Your task to perform on an android device: I want to capture my voice in an audio clip for my cycle session in the smart voice recorder app 
Image 0: 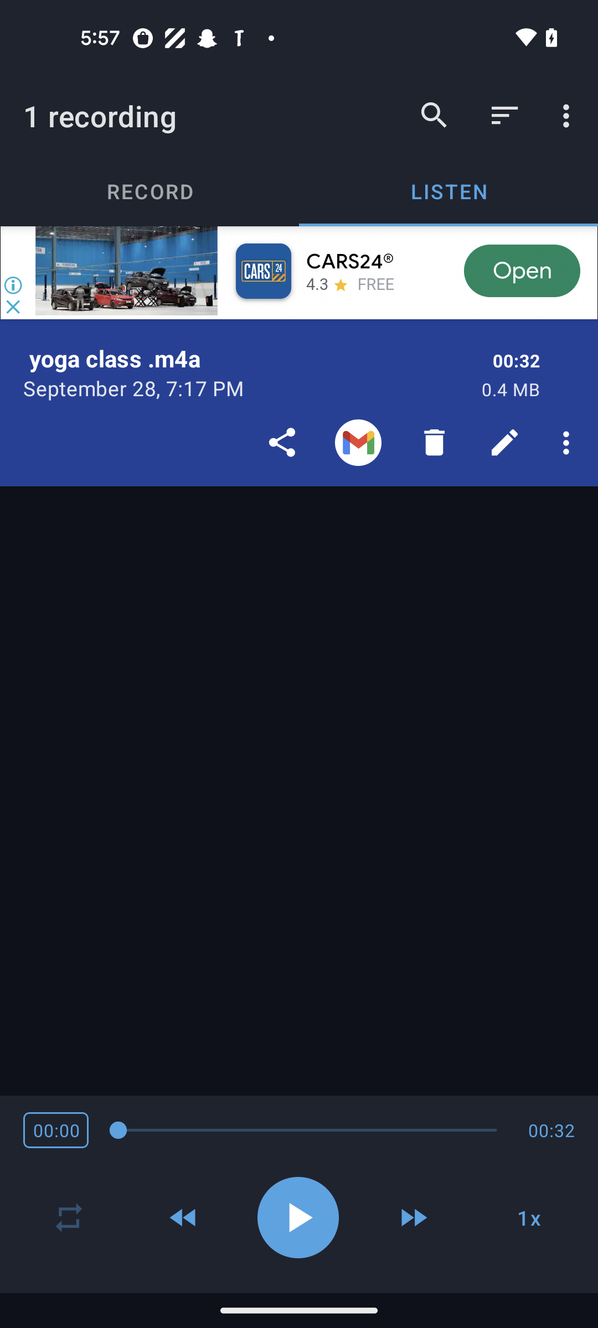
open the Smart voice recorder app
Step 0: open app "Smart Recorder"
Image 1: 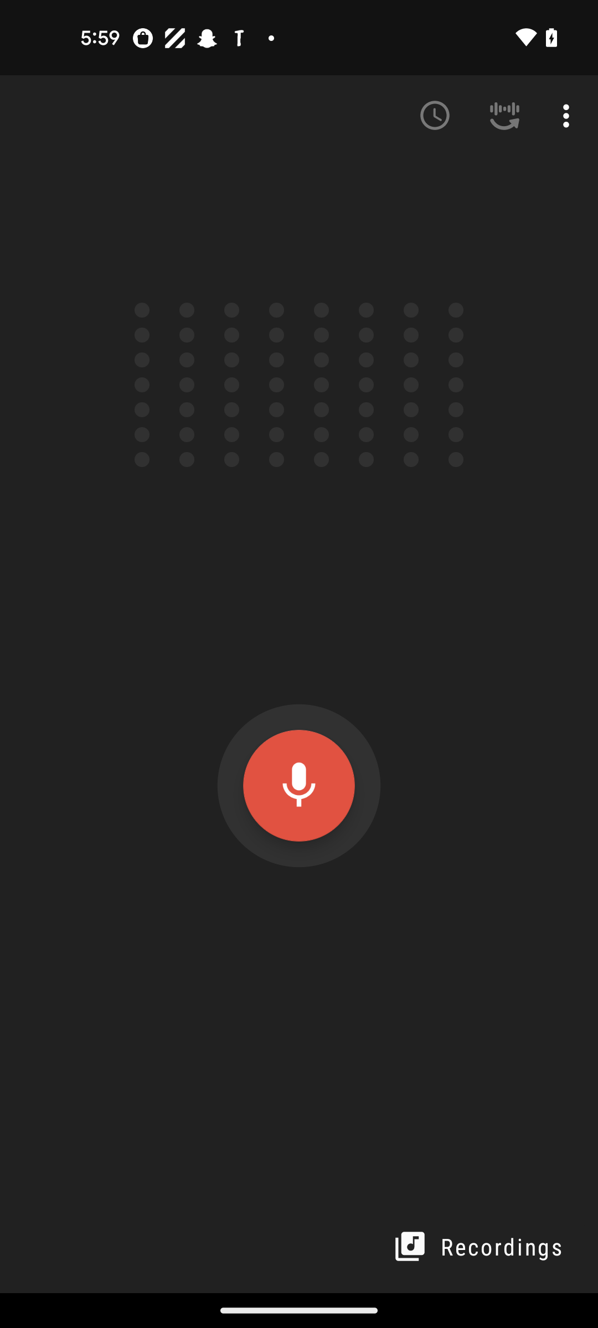
Click on the mic button 
Step 1: click (298, 786)
Image 2: 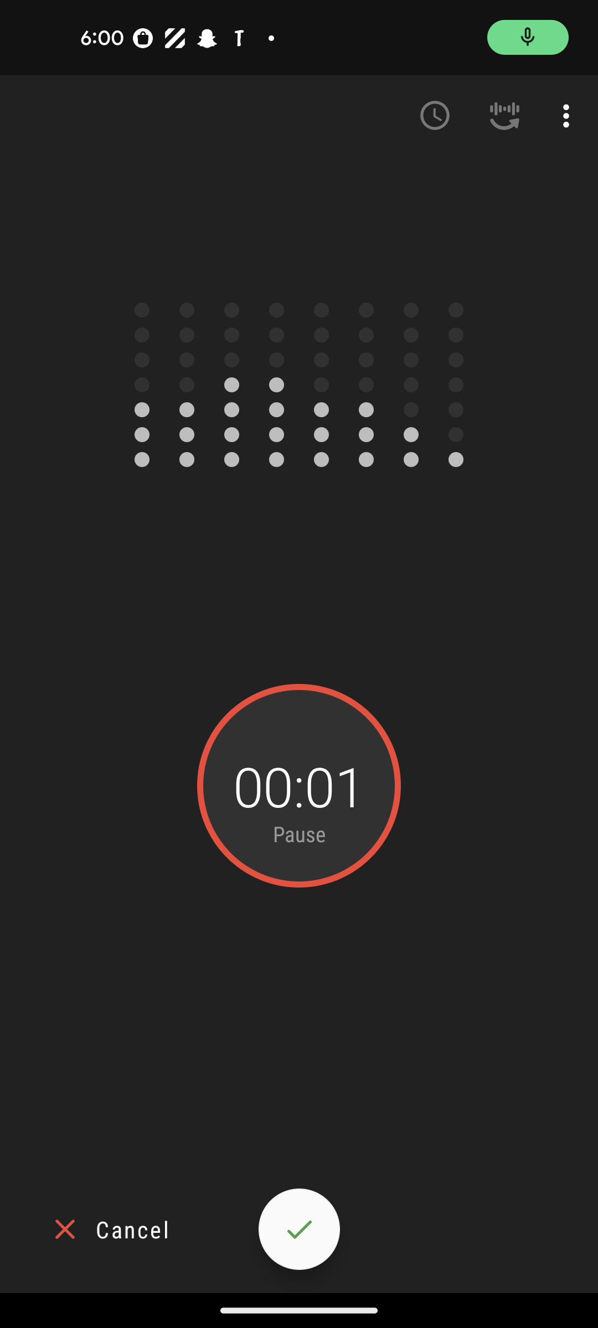
Click on the pause button
Step 2: click (298, 786)